Your task to perform on an android device: As I want a programme for the lower body, select the lower body 7x4 Challenge in the Home Workout app.
Image 0: 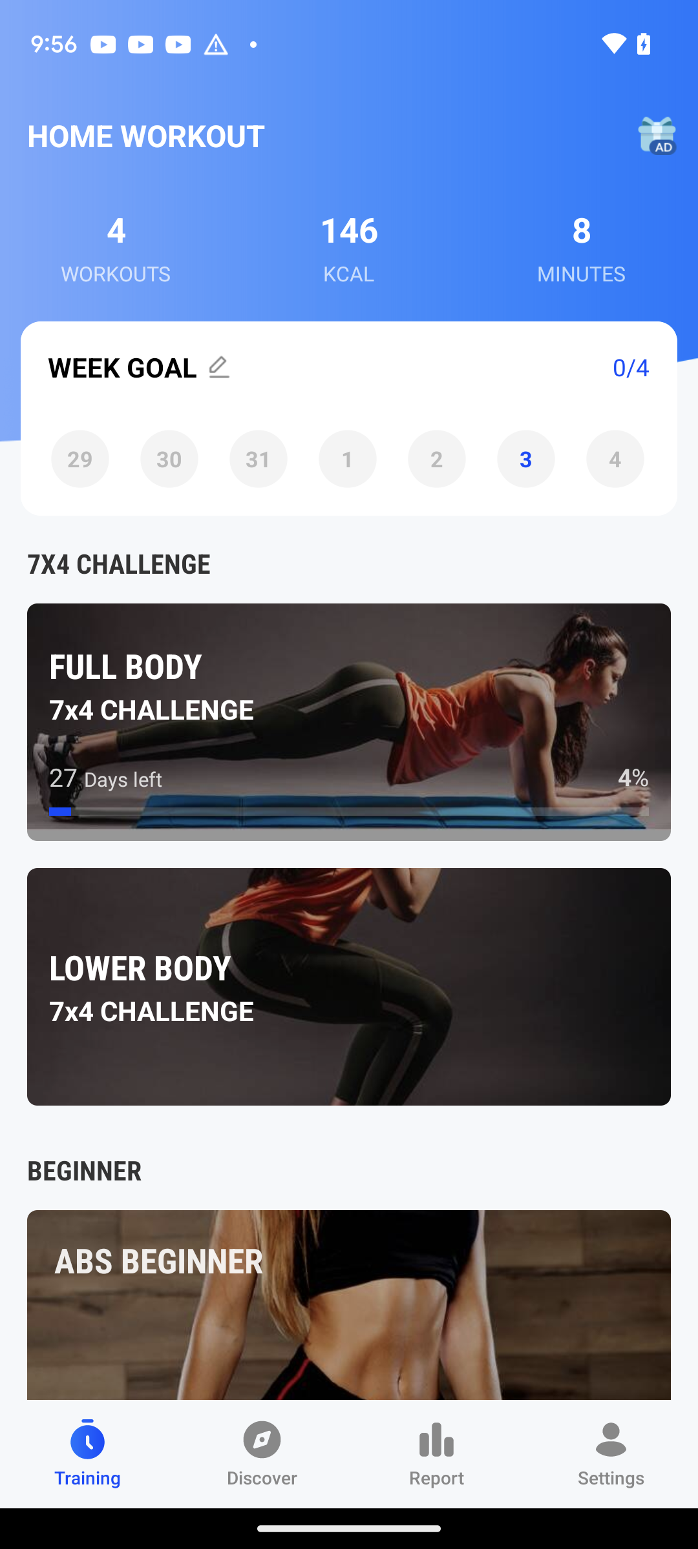
Click on the lower body 7x4 challenge
Step 0: click (349, 906)
Image 1: 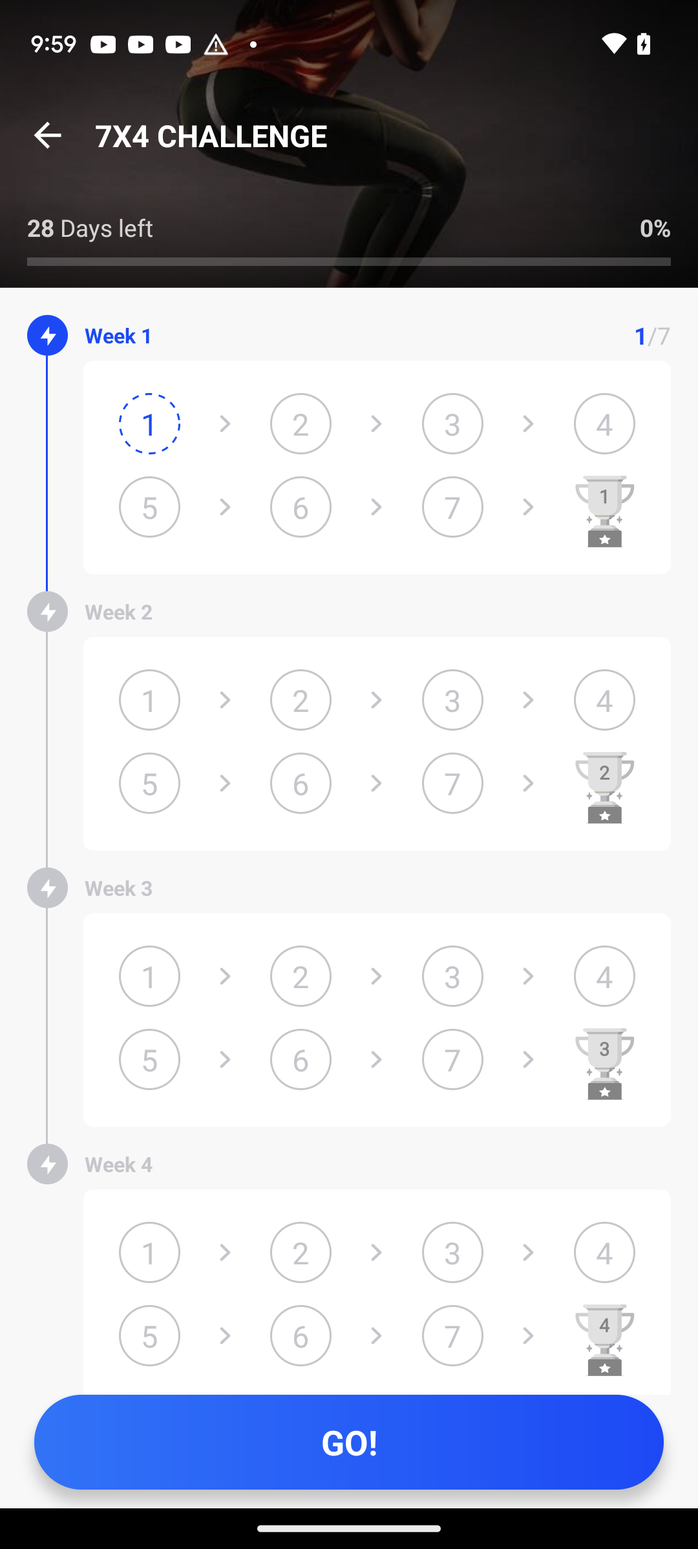
Click on go option
Step 1: click (349, 1442)
Image 2: 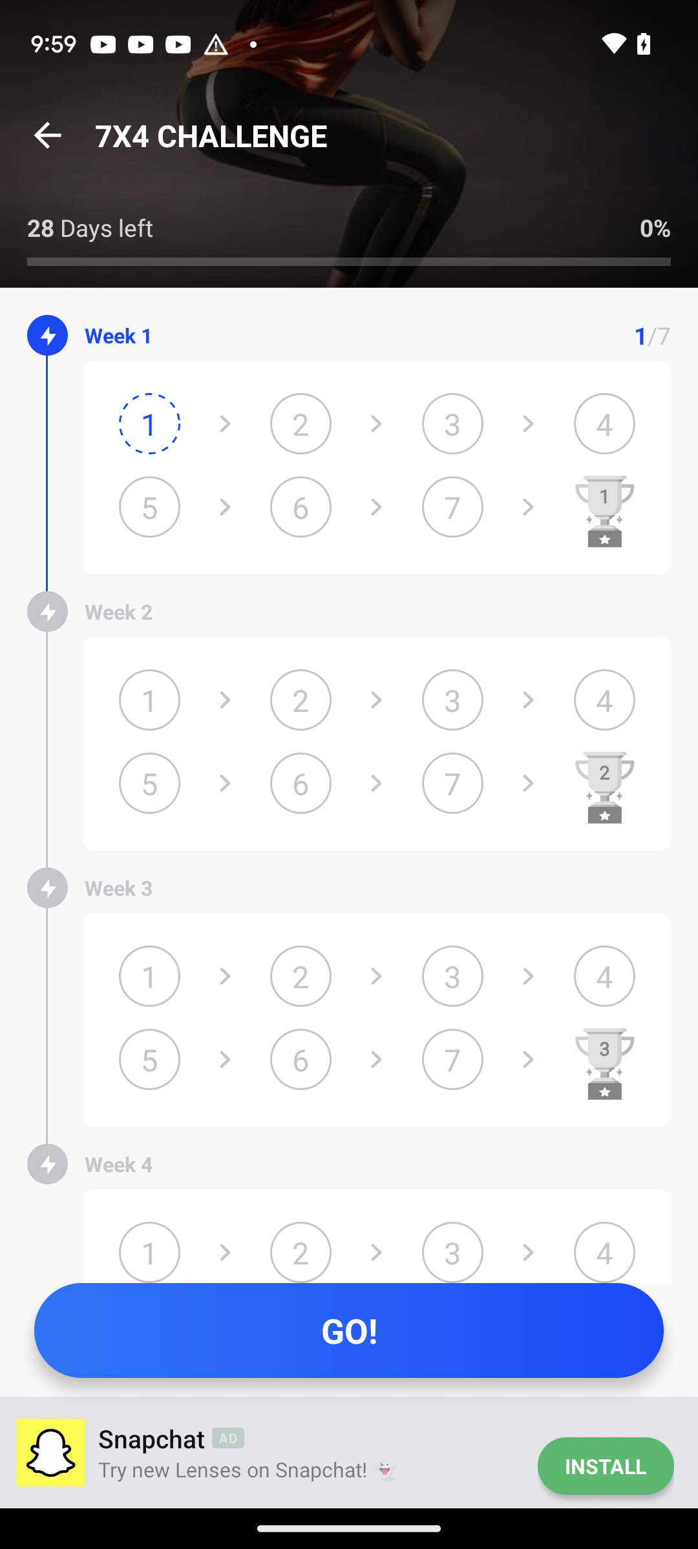
Click on go option
Step 2: wait
Image 3: 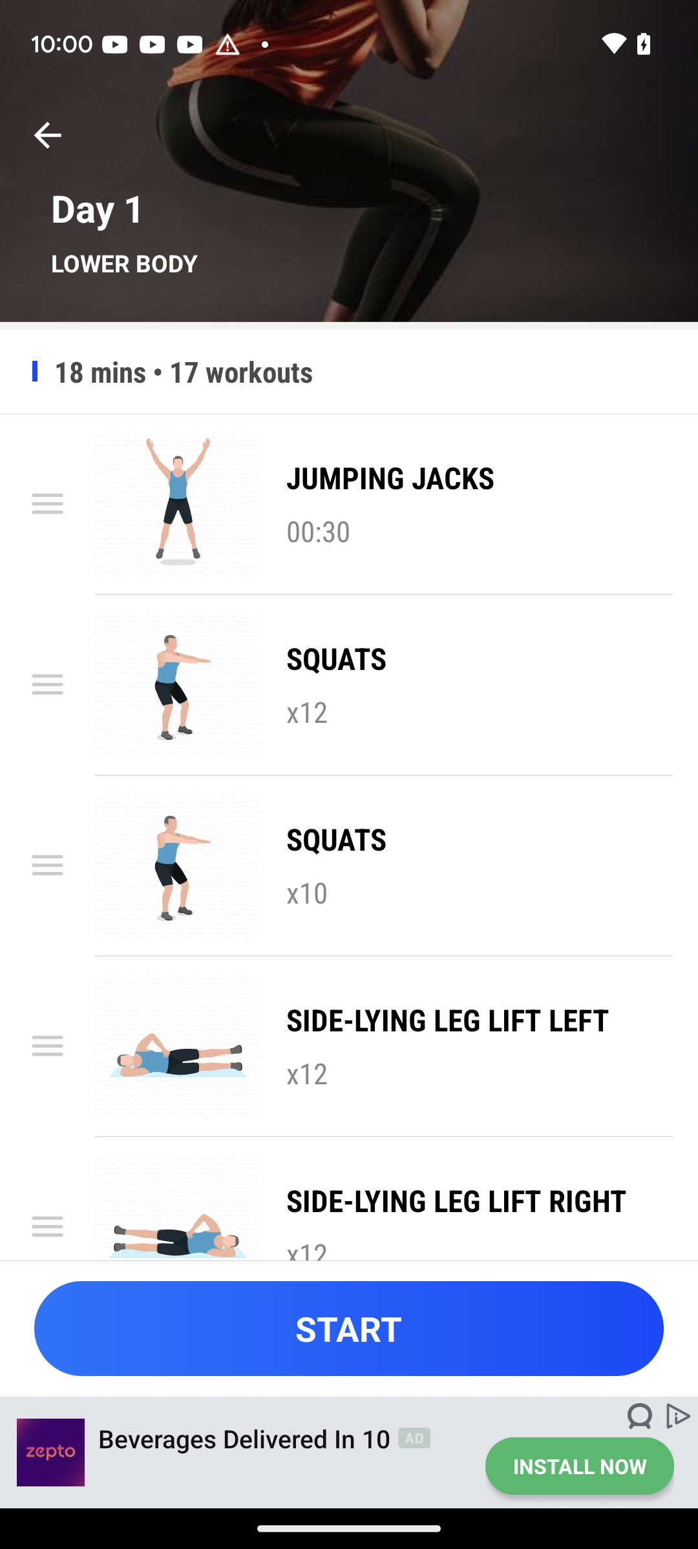
Click on start button
Step 3: click (348, 1328)